Your task to perform on an android device: Change the date from 20 June to 22 June of the Station Reminder and Save it
Image 0: 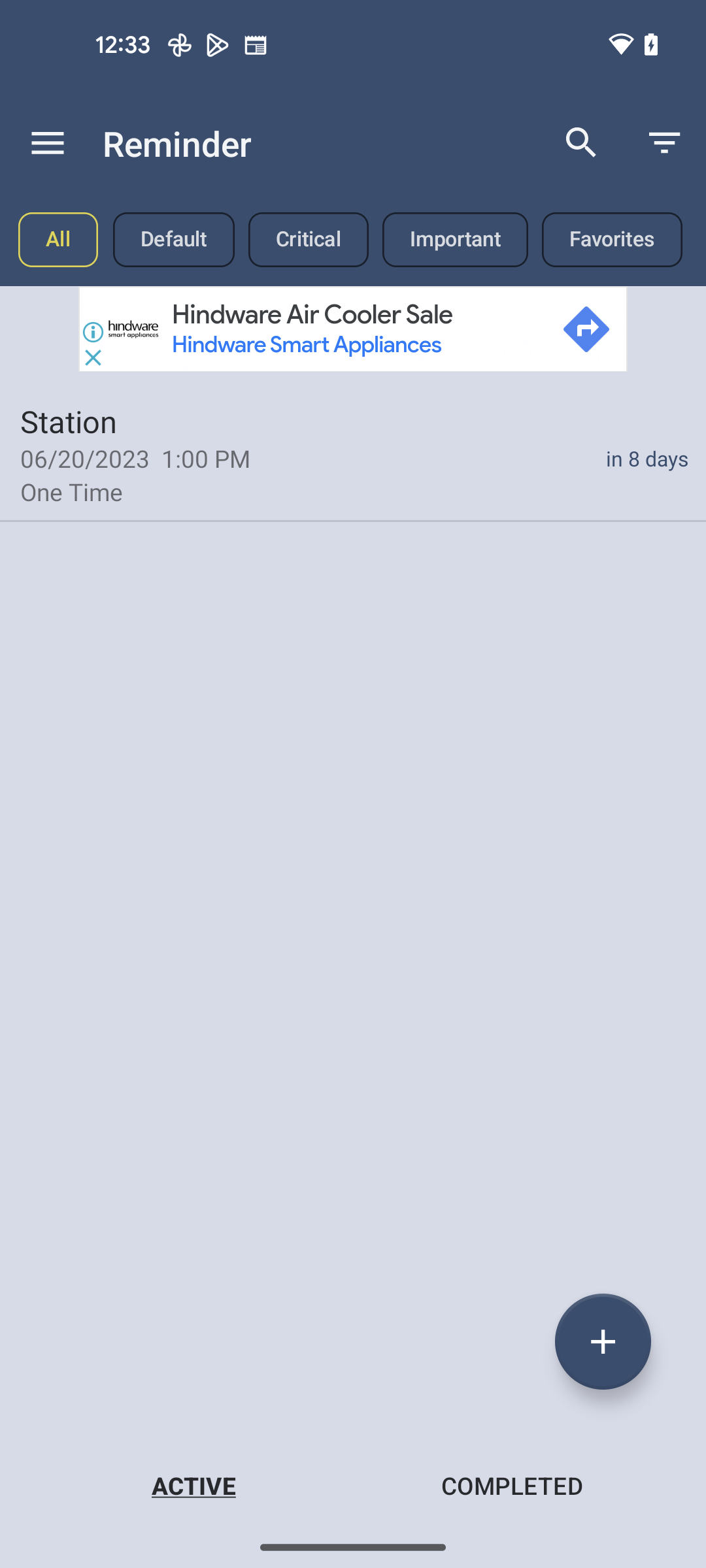
Click on Station reminder
Step 0: click (353, 453)
Image 1: 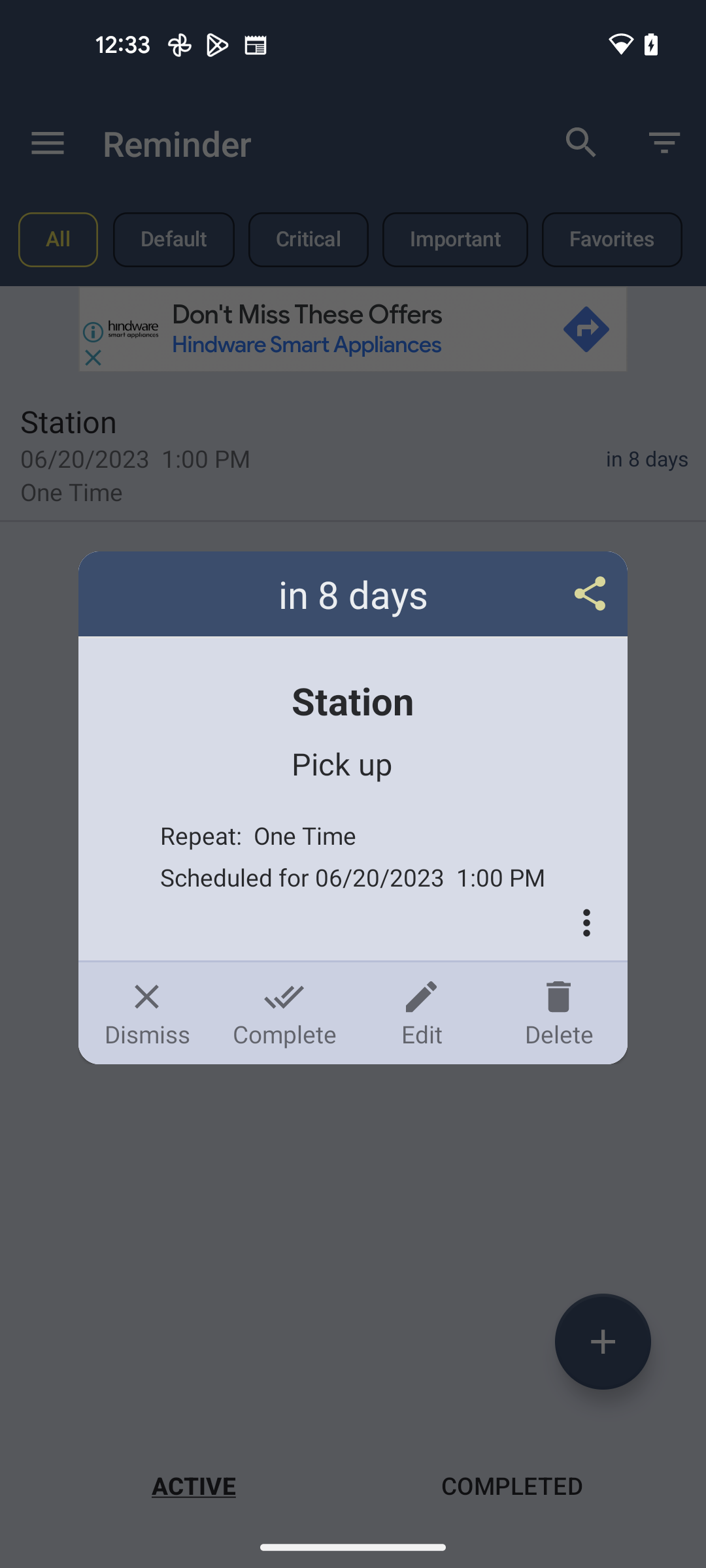
Click on Edit
Step 1: click (421, 1013)
Image 2: 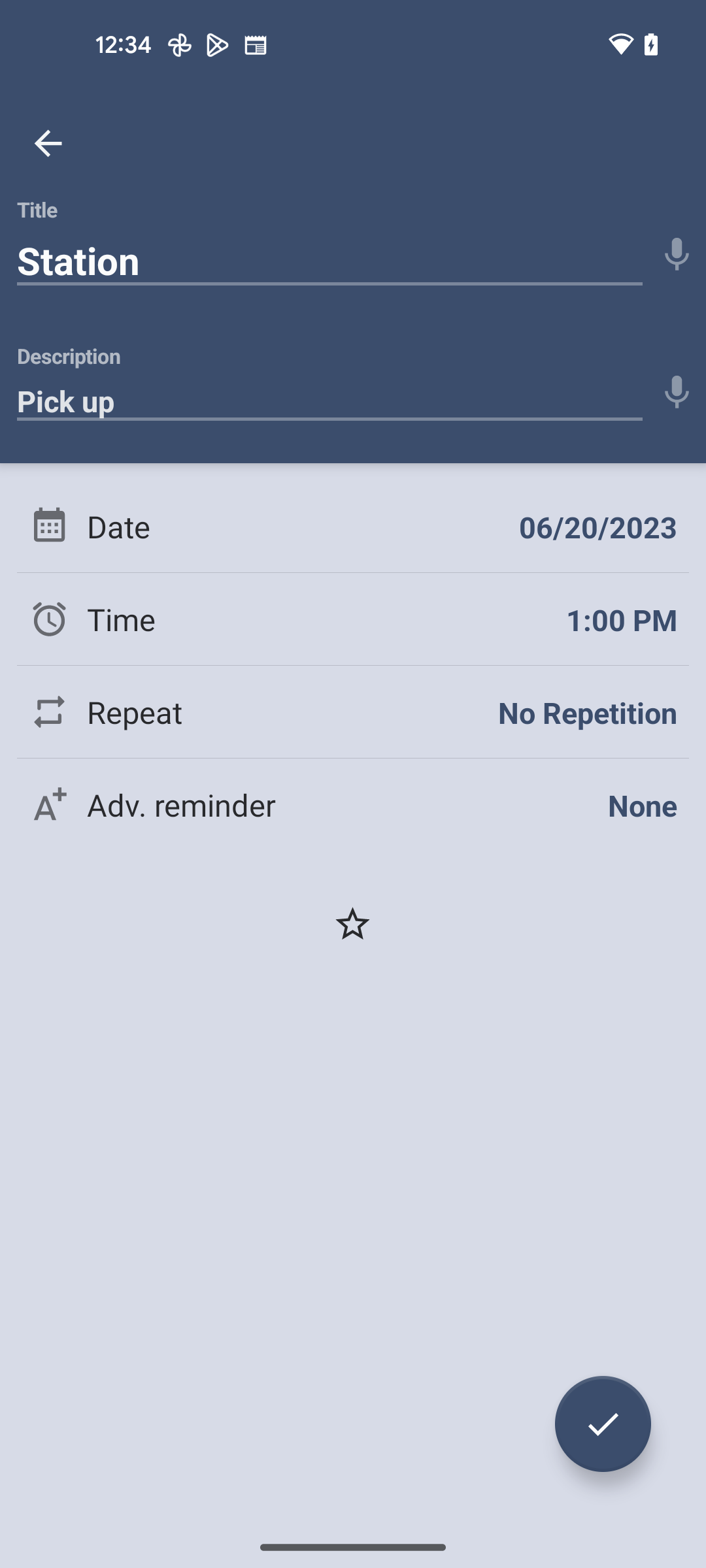
Go to the date section
Step 2: click (598, 527)
Image 3: 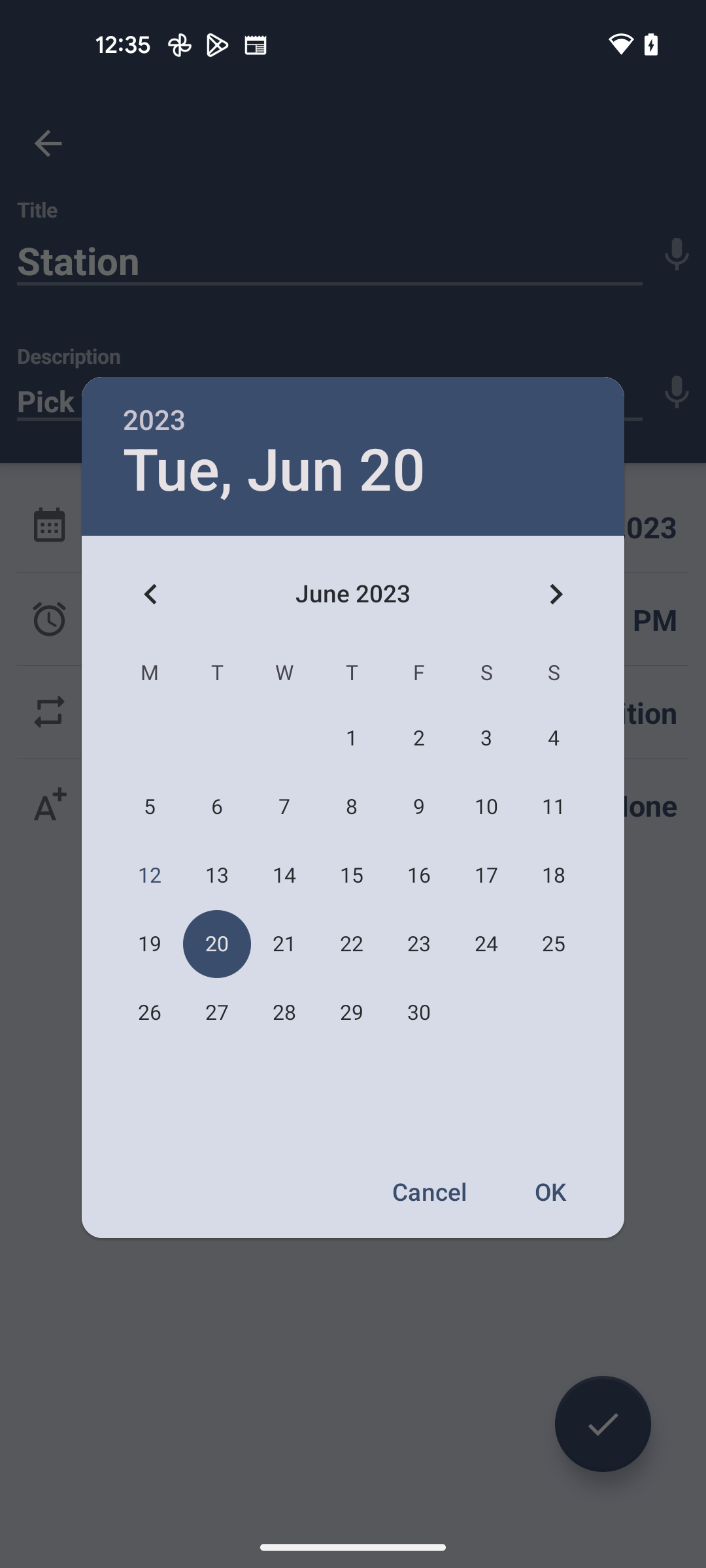
Select 22 June
Step 3: click (352, 944)
Image 4: 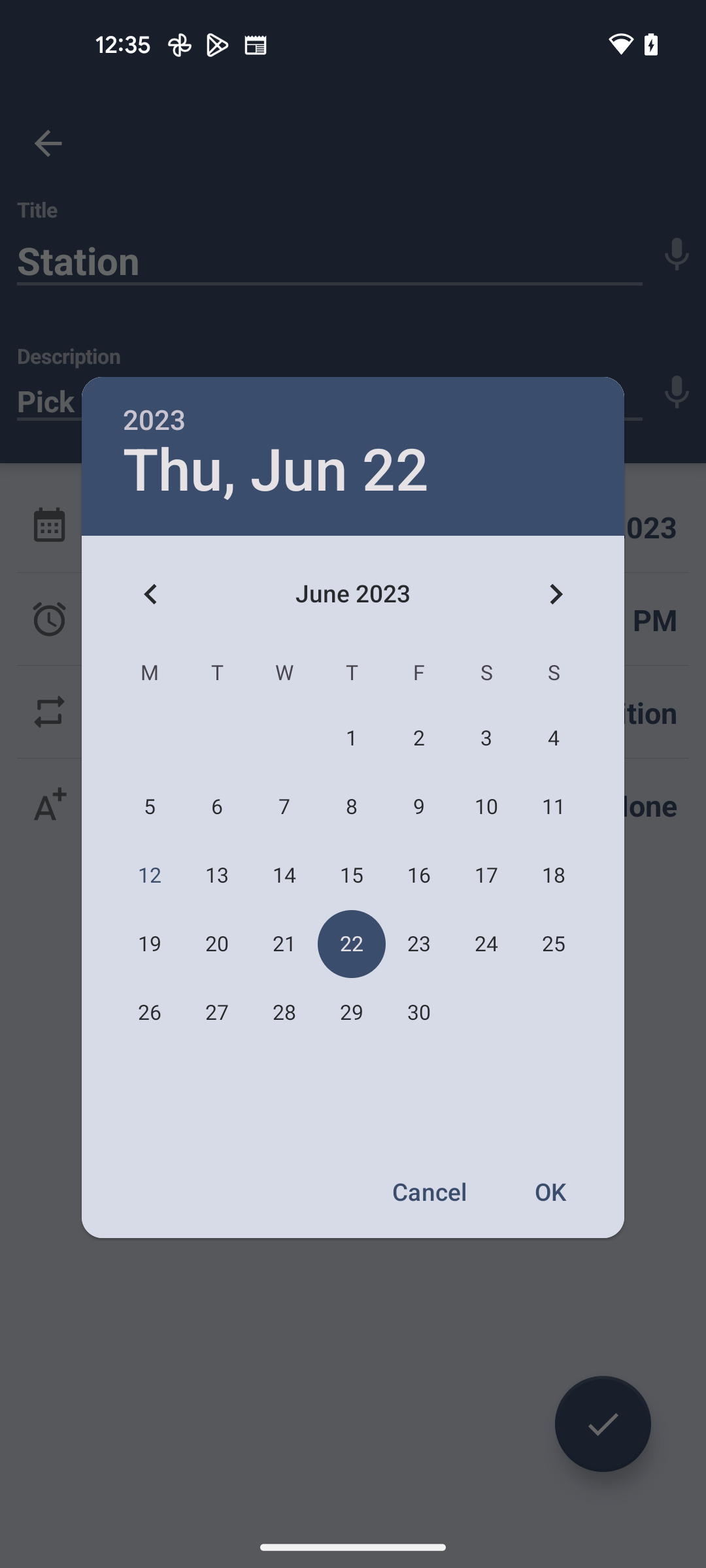
Click on OK
Step 4: click (552, 1191)
Image 5: 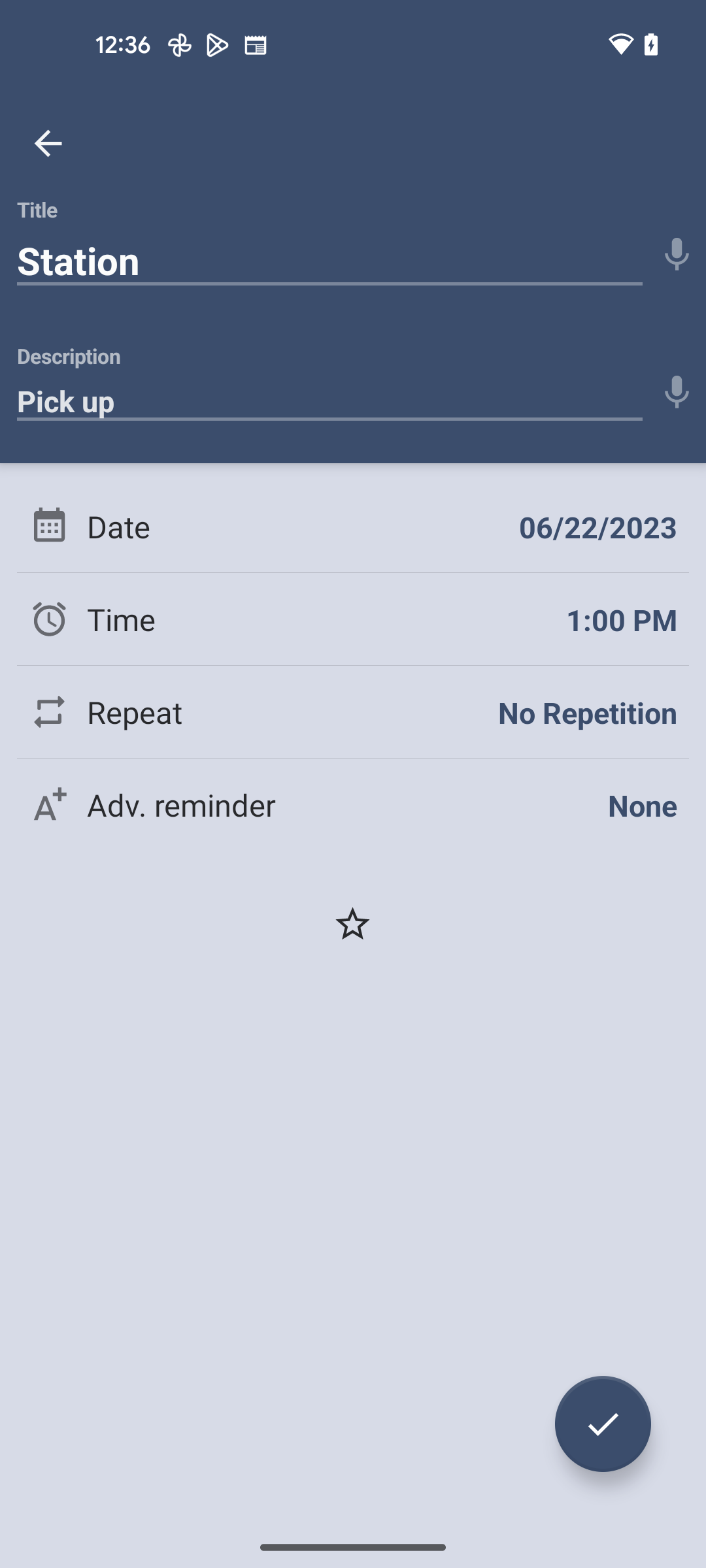
Click on Tick icon
Step 5: click (603, 1424)